Your task to perform on an android device: I want to view Puma shoes.
Image 0: 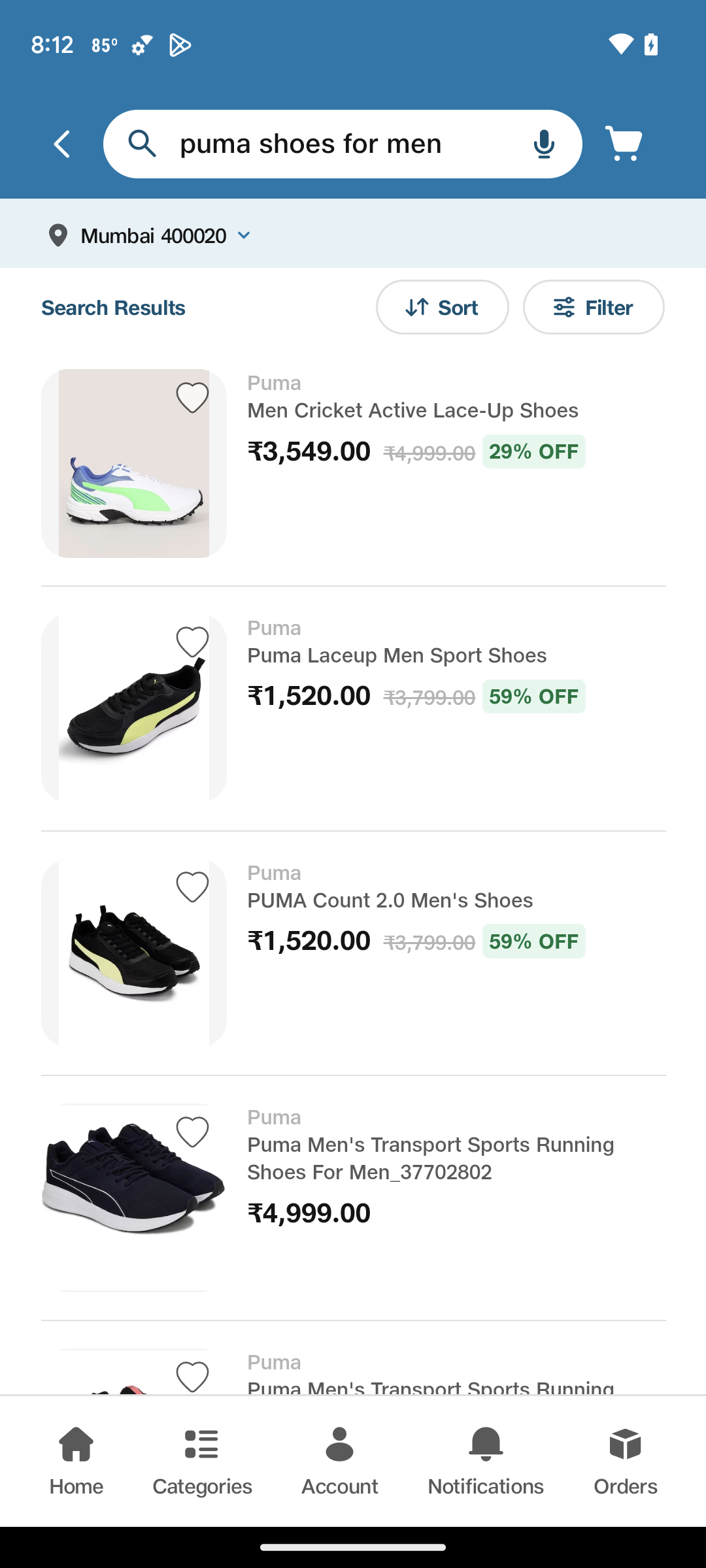
Click on the Puma Laceup Men Sport Shoe to view the shoe.
Step 0: click (365, 696)
Image 1: 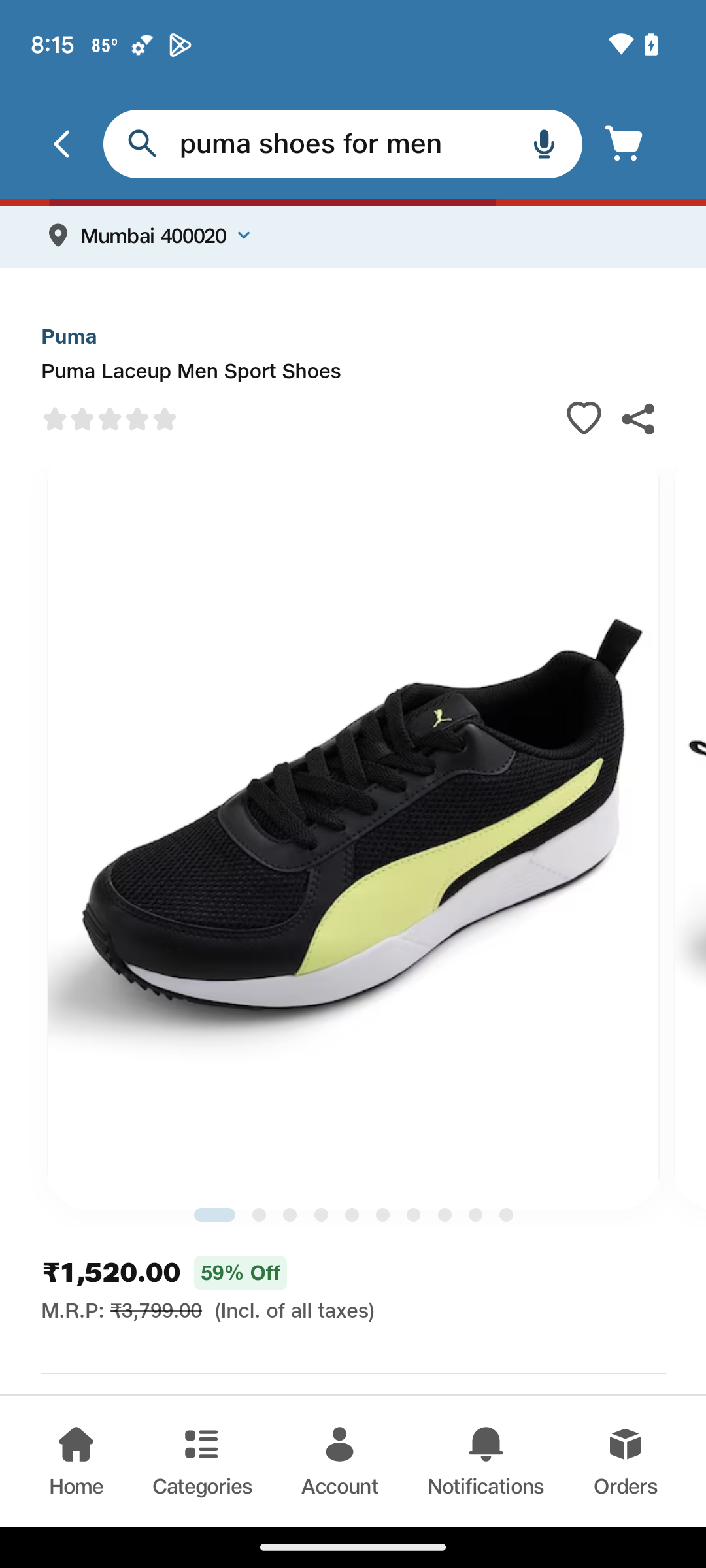
Swipe up to view the shoe.
Step 1: scroll down
Image 2: 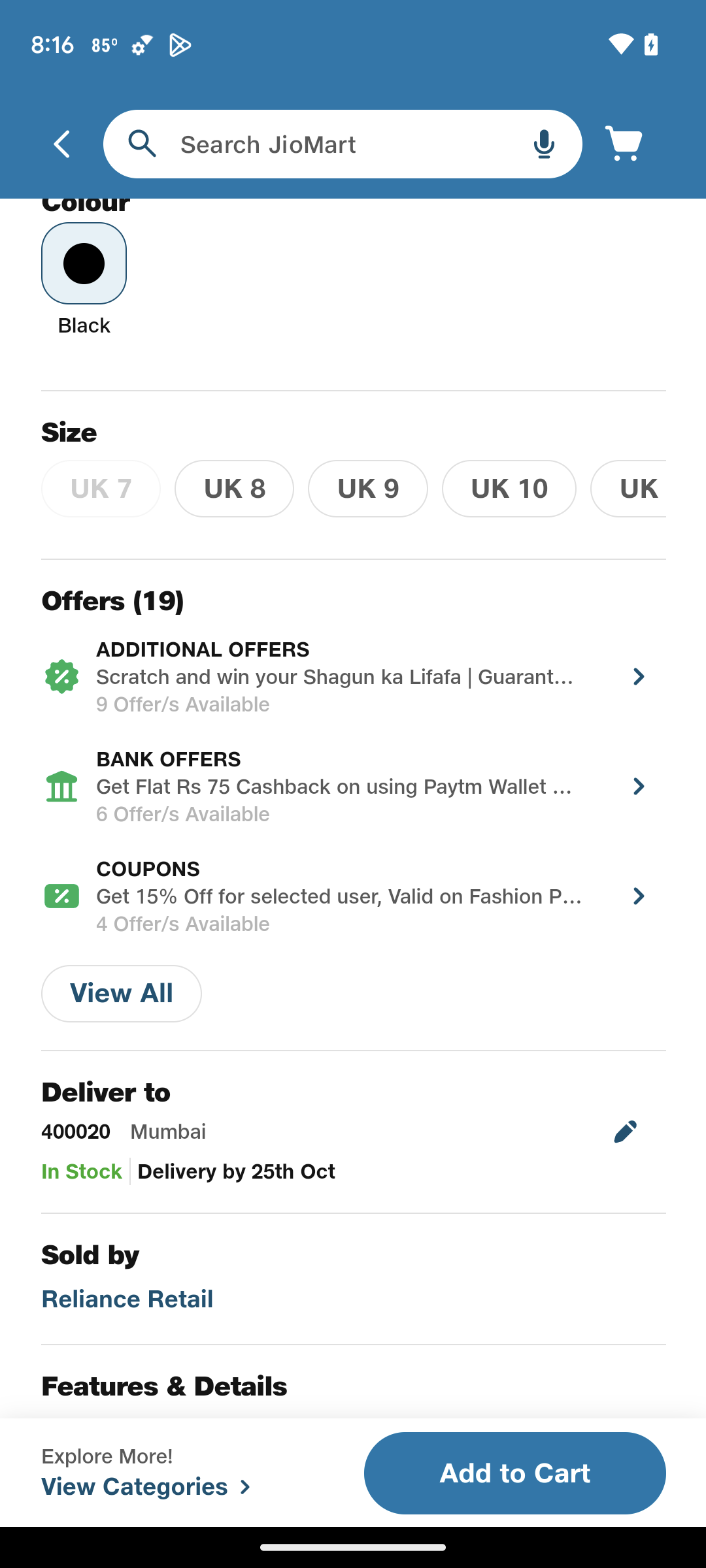
Swipe up to view the shoe.
Step 2: scroll down